Your task to perform on an android device: I want to call my friend who is currently residing in New York, but I need to use the Clock app to find out the time in New York so I can see if he's awake.
Image 0: 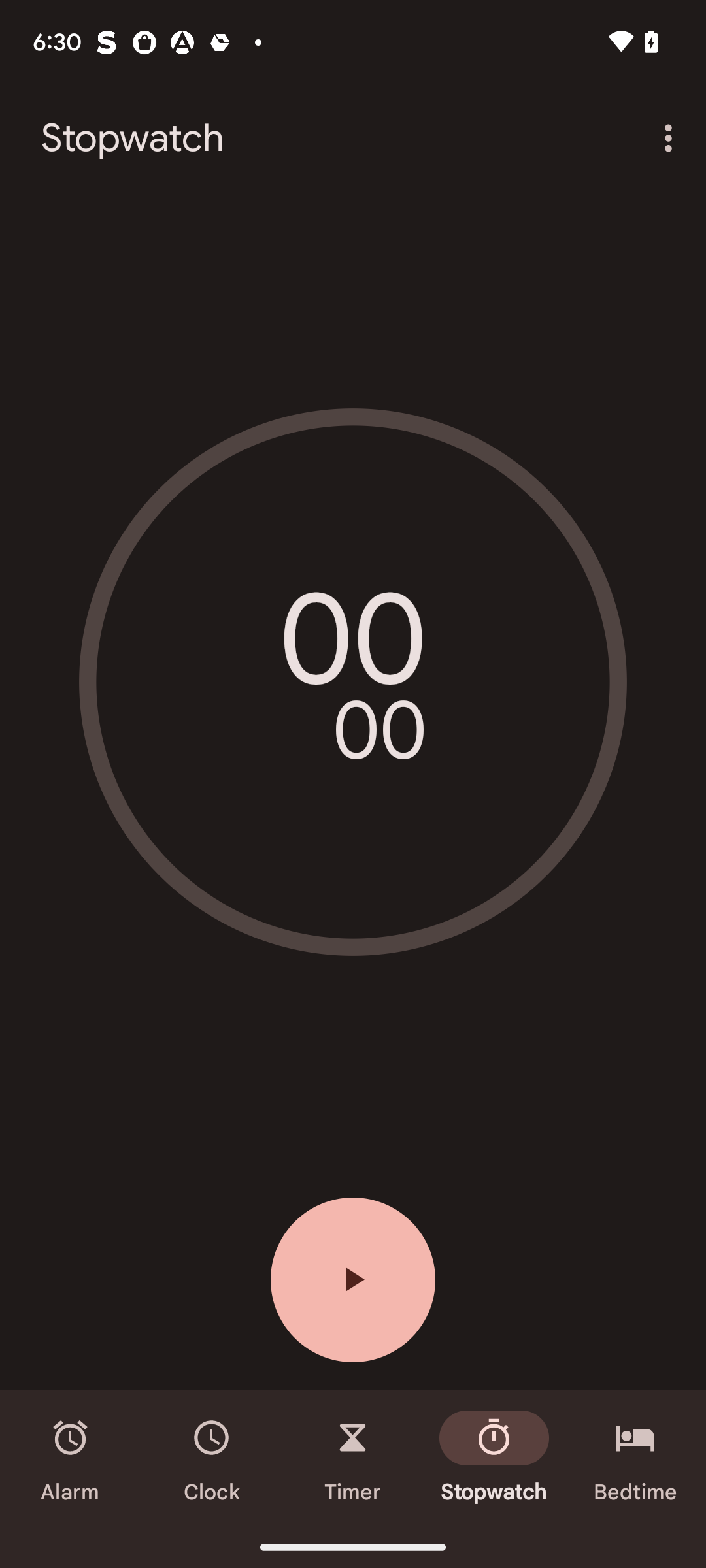
go to the clock section on the bottom of the screen
Step 0: click (212, 1458)
Image 1: 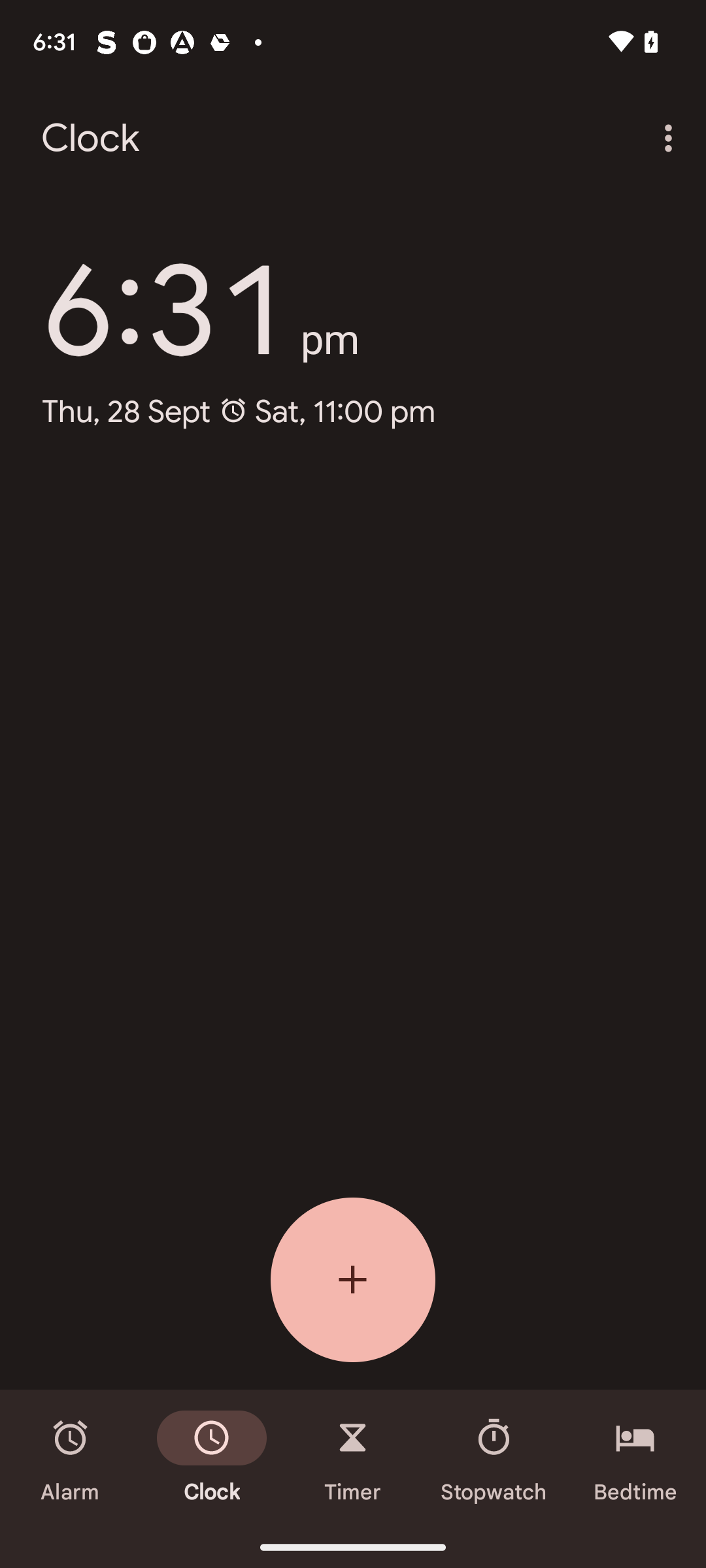
Click on the + button at the bottom of the screen
Step 1: click (353, 1279)
Image 2: 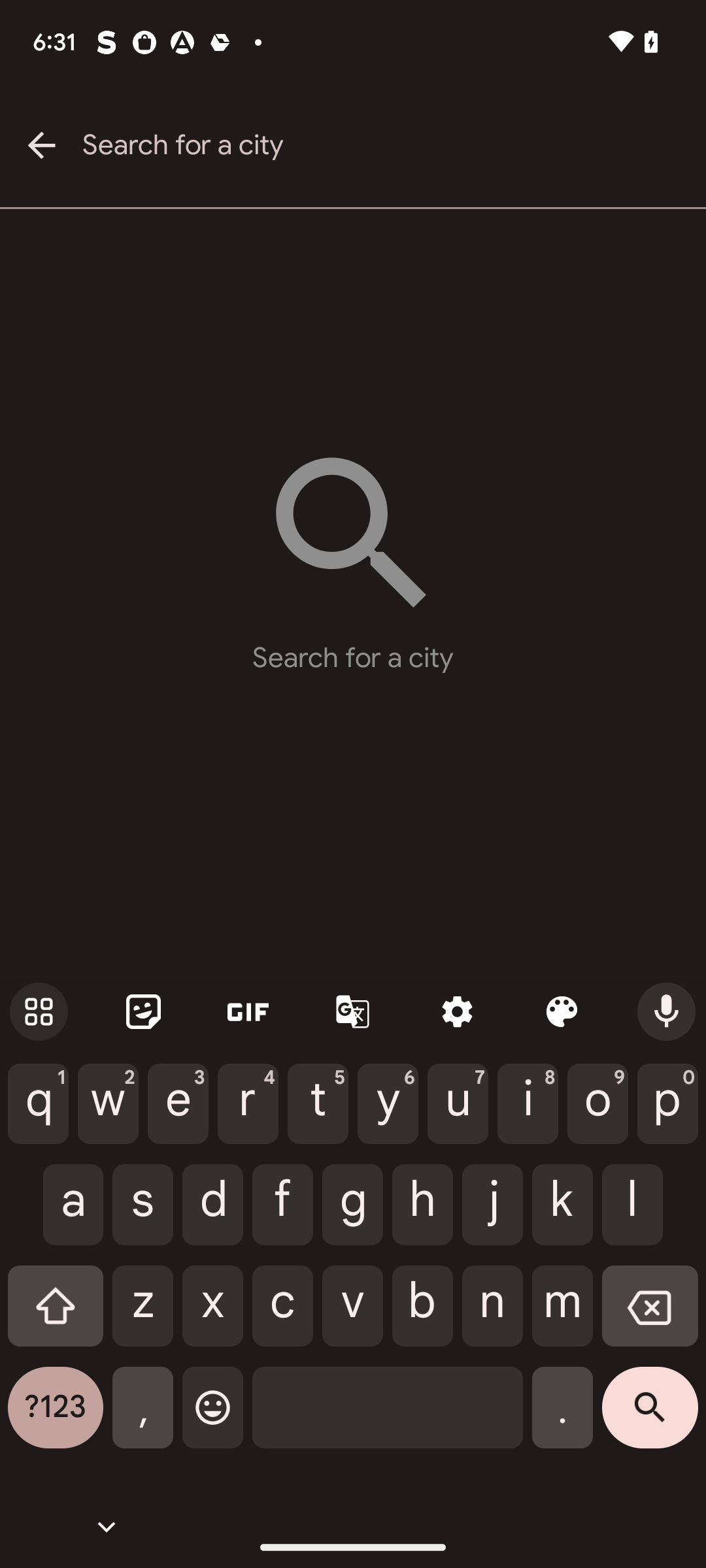
Search for New York
Step 2: type "New York"
Image 3: 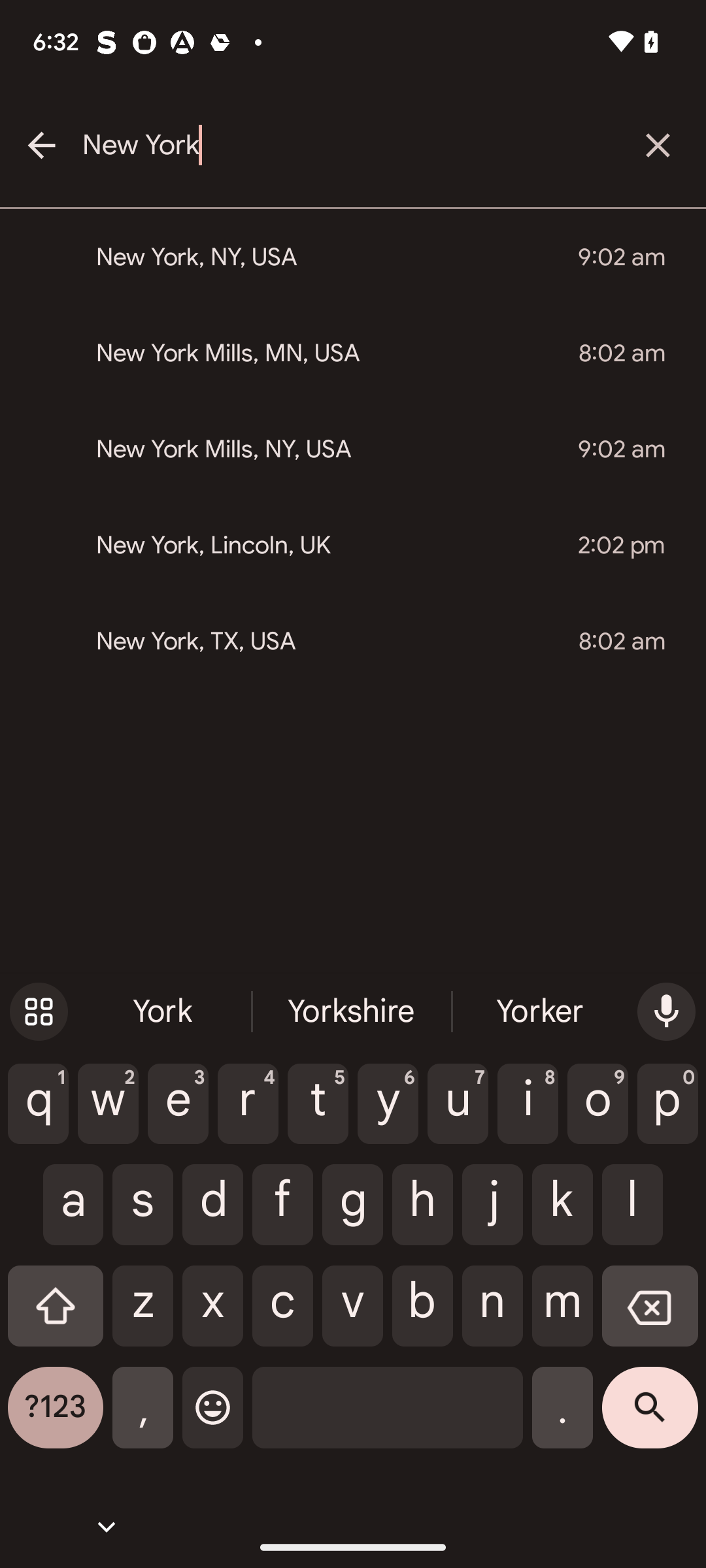
Click on the first search option
Step 3: click (309, 257)